Your task to perform on an android device: I want to read the reviews of the perfly BR500 badminton racket on the decathlon app.
Image 0: 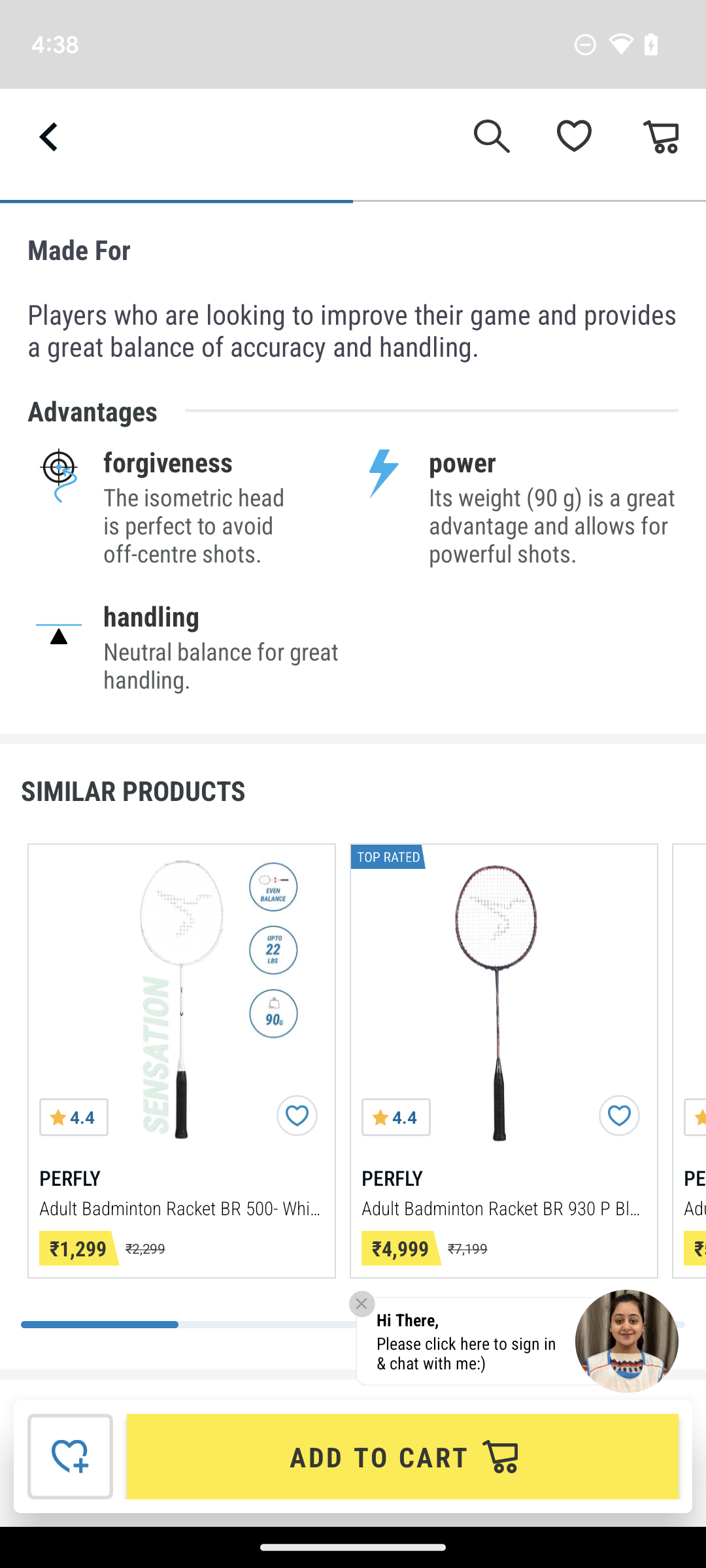
Swipe up to view the reviews.
Step 0: scroll down
Image 1: 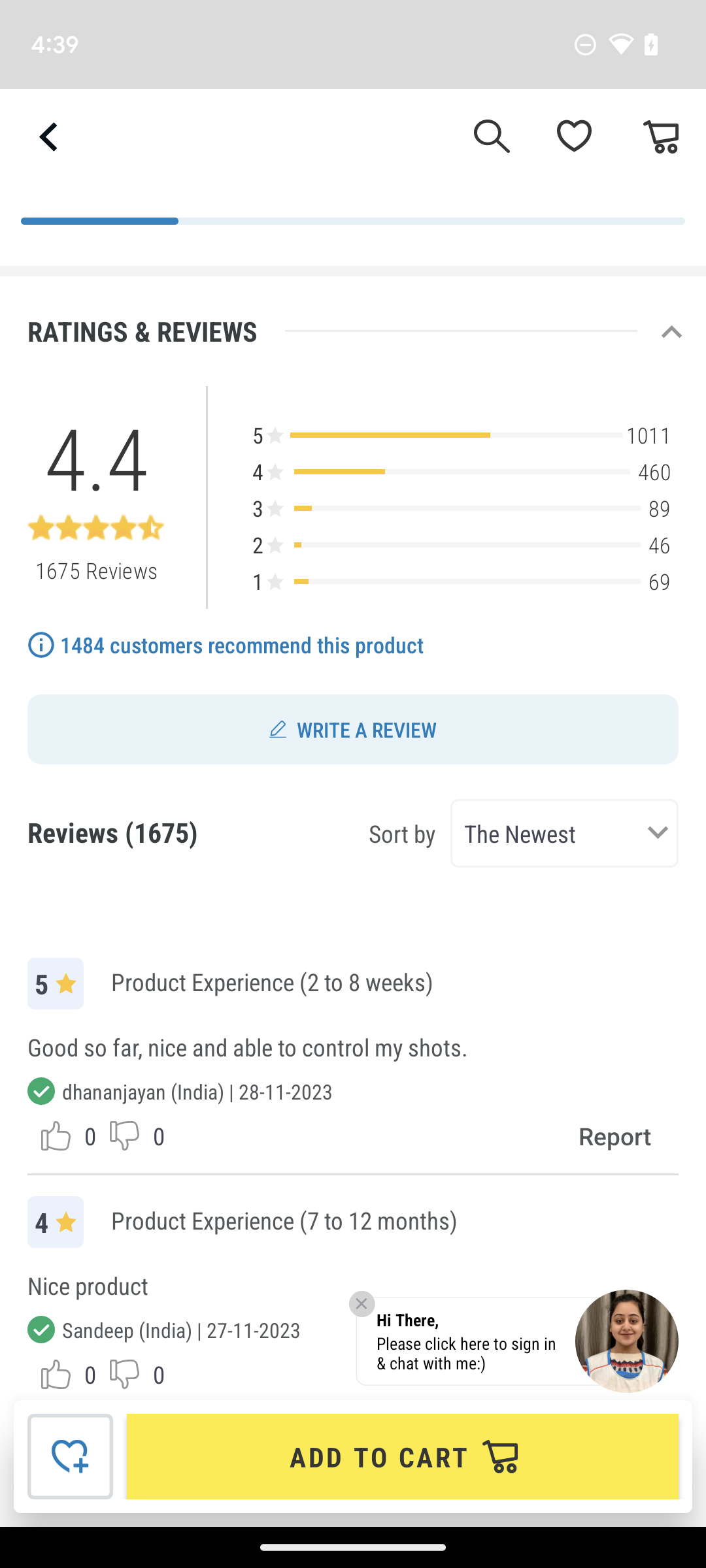
Swipe up to view the reviews.
Step 1: scroll down